Your task to perform on an android device: show the weather & radar for berlin in weather maps
Image 0: 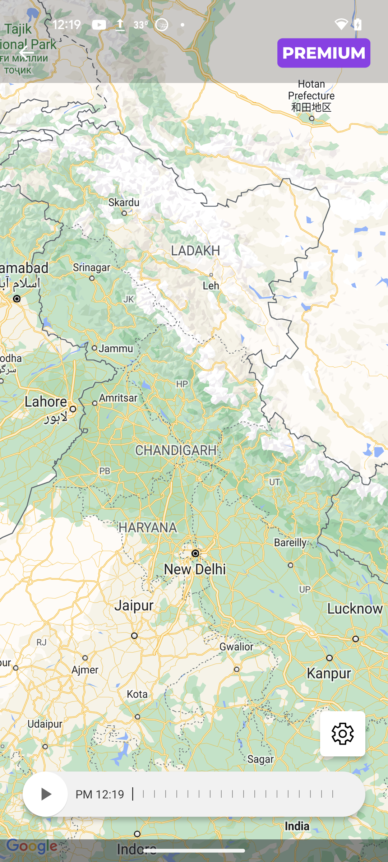
open weather & radar app
Step 0: open app "Weather&Radar"
Image 1: 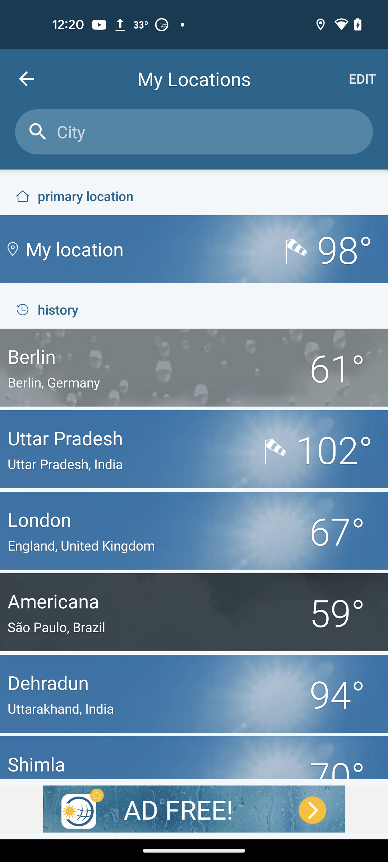
Go back to previous page
Step 1: click (26, 79)
Image 2: 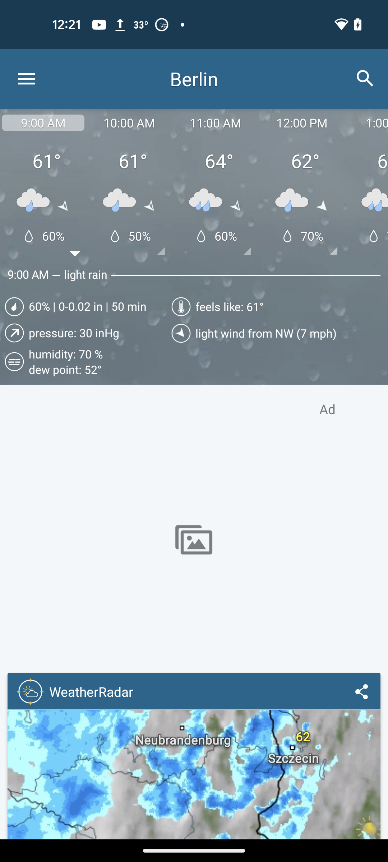
swipe up
Step 2: scroll down
Image 3: 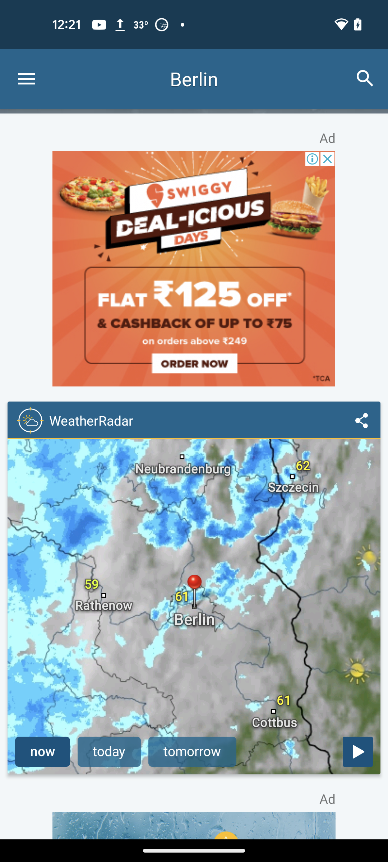
Click on the map under weather radar 
Step 3: click (194, 607)